Your task to perform on an android device: I want to see flowers to give to my friend Abdul Karim on 21st of December on his birthday on the IGP app.
Image 0: 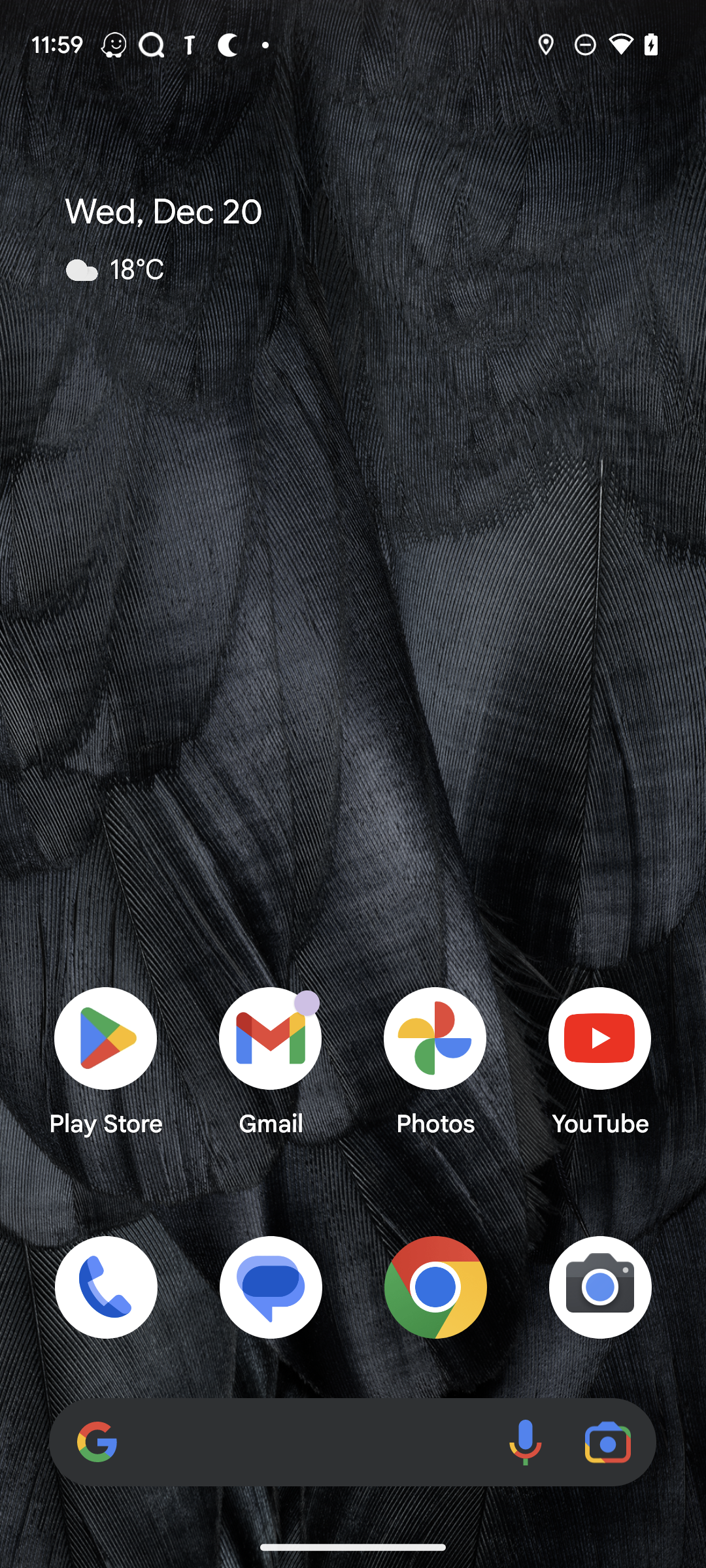
Open the IGP app.
Step 0: open app "IGP"
Image 1: 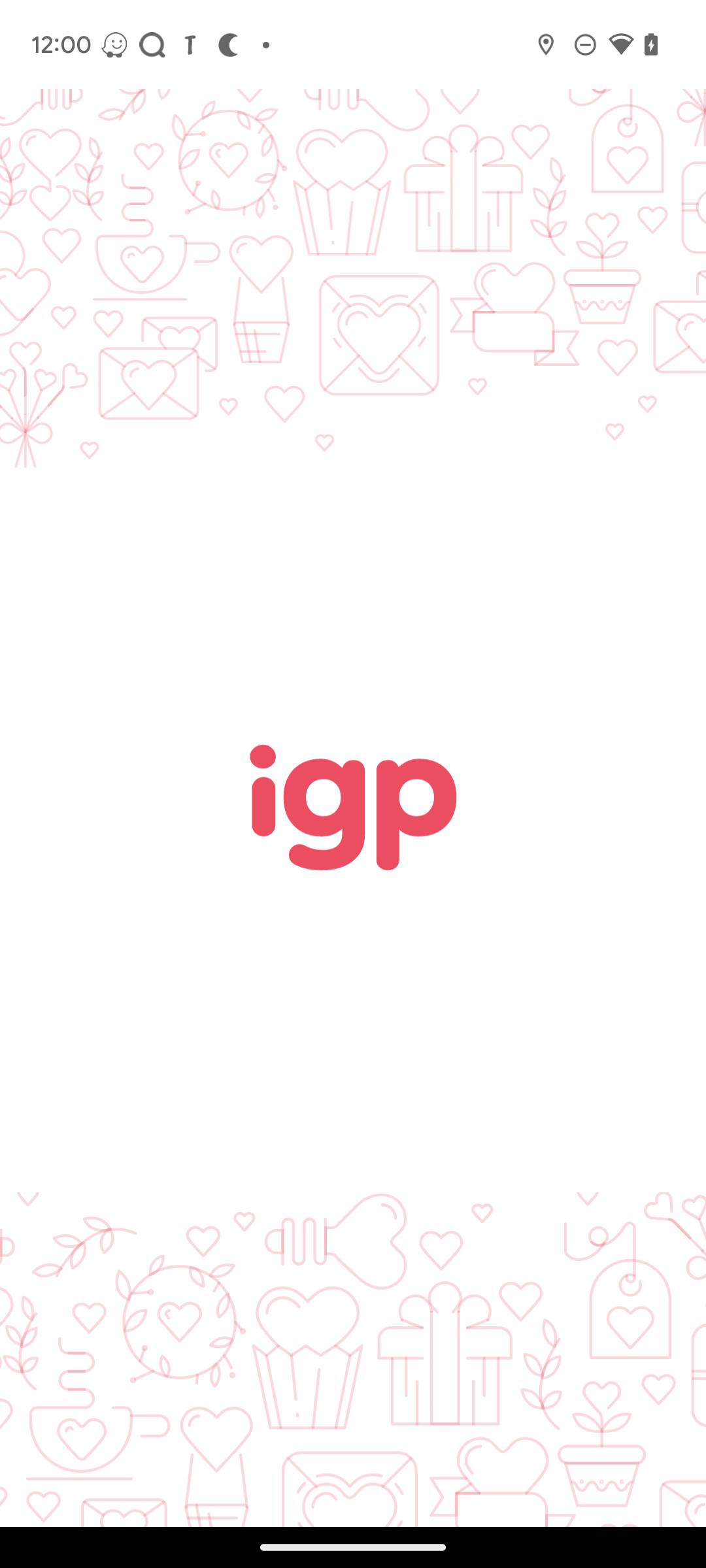
Open the IGP app.
Step 1: wait
Image 2: 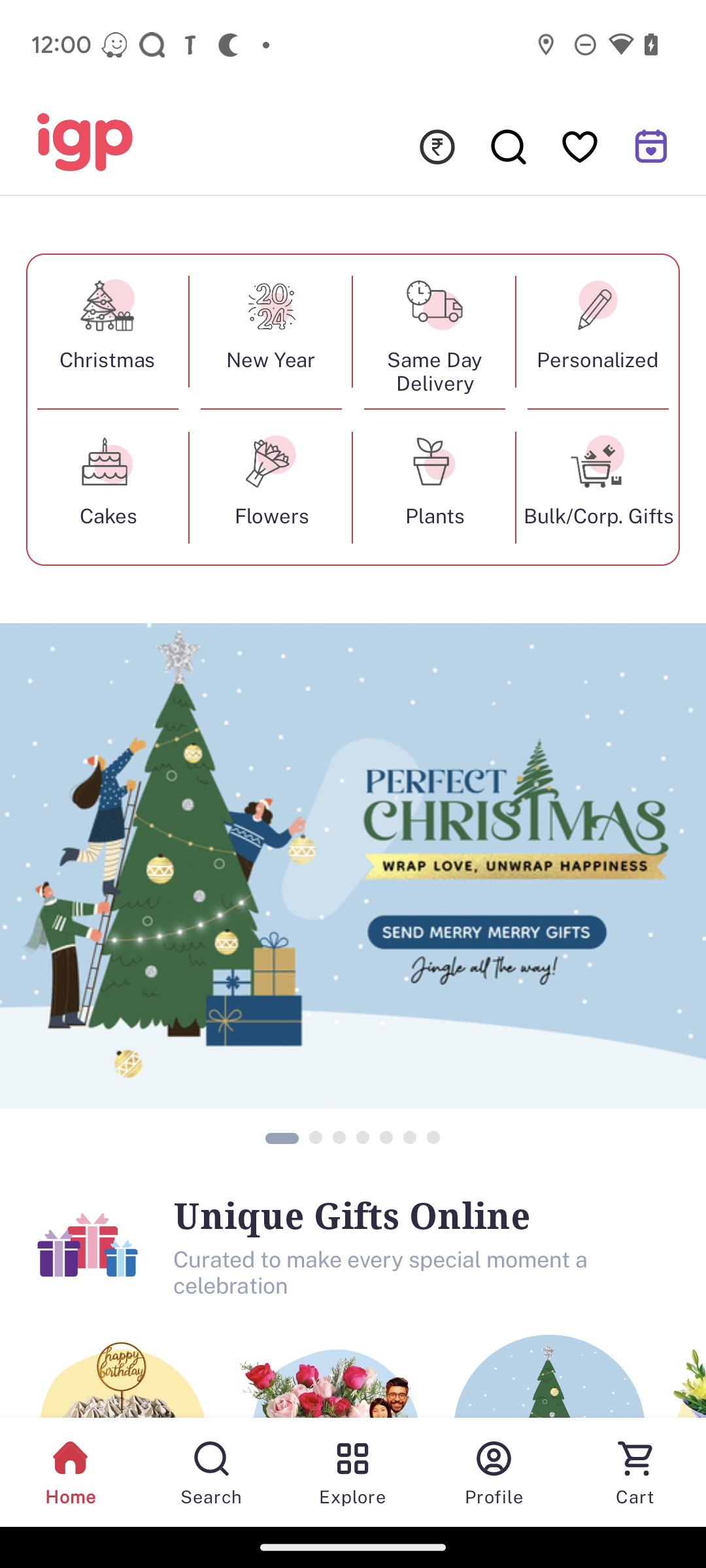
Click on Flowers.
Step 2: wait
Image 4: 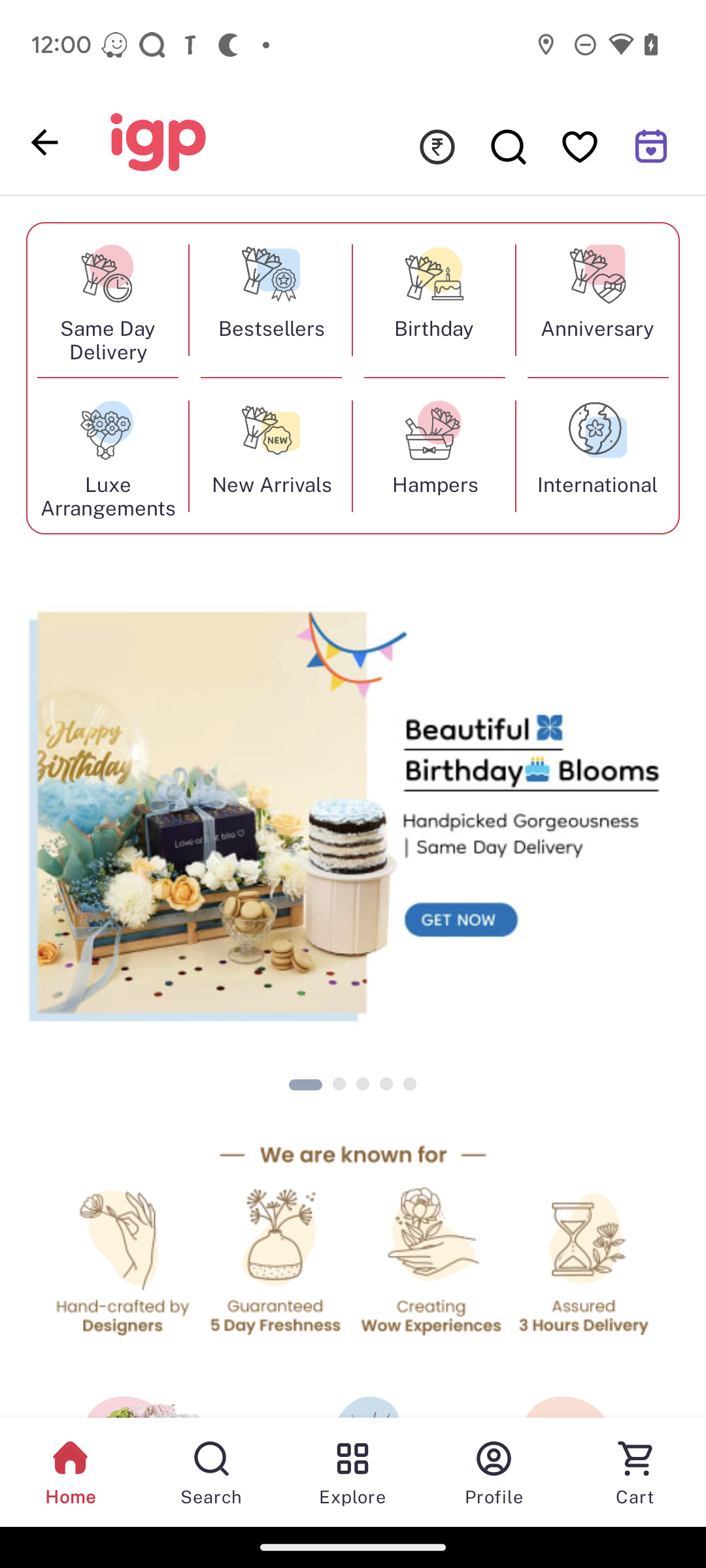
Click on the Birthday option.
Step 4: click (434, 273)
Image 5: 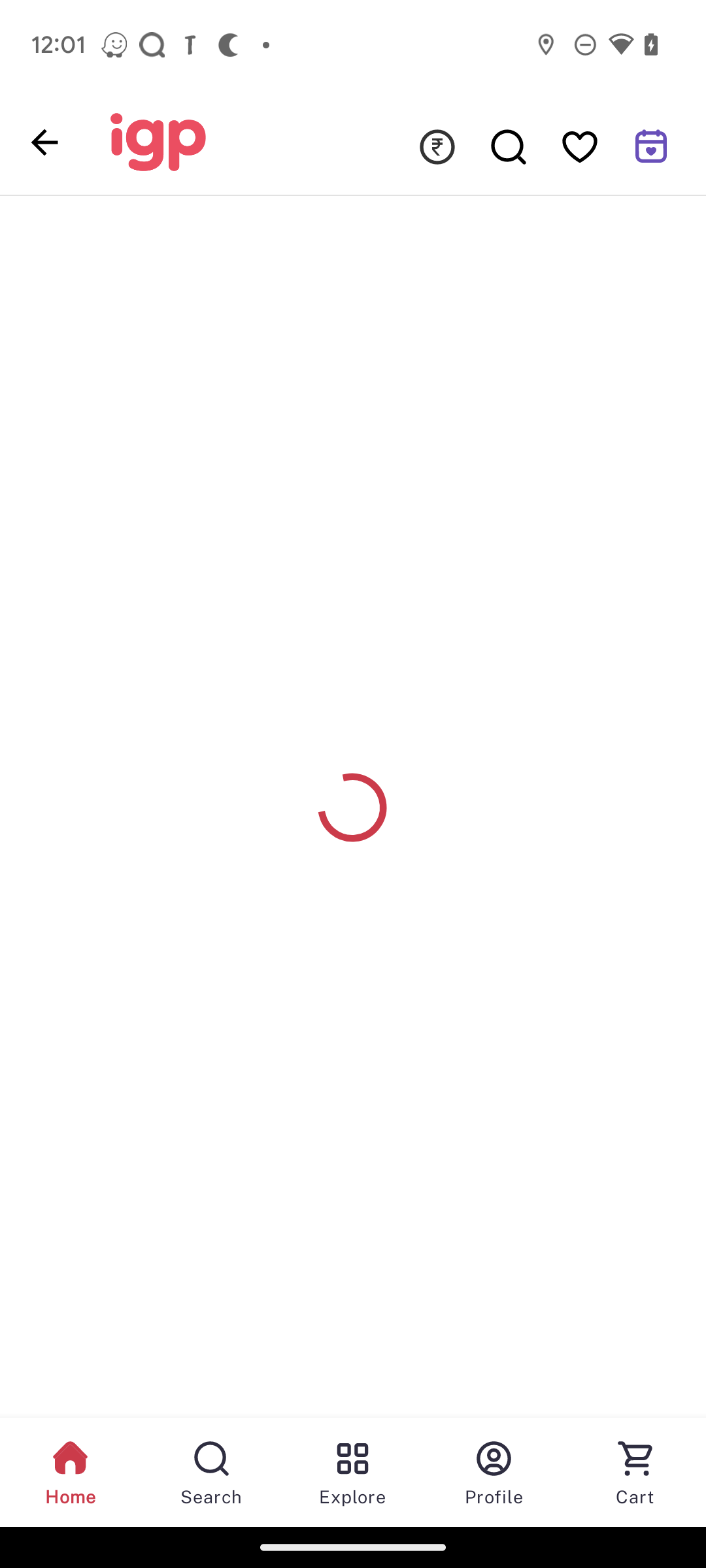
Click on the Birthday option.
Step 5: wait